Your task to perform on an android device: The video is of poor quality on the YouTube app, which causes irritation in my eyes. The video that is presently playing in the YouTube app should have its video quality changed to 1080p60.
Image 0: 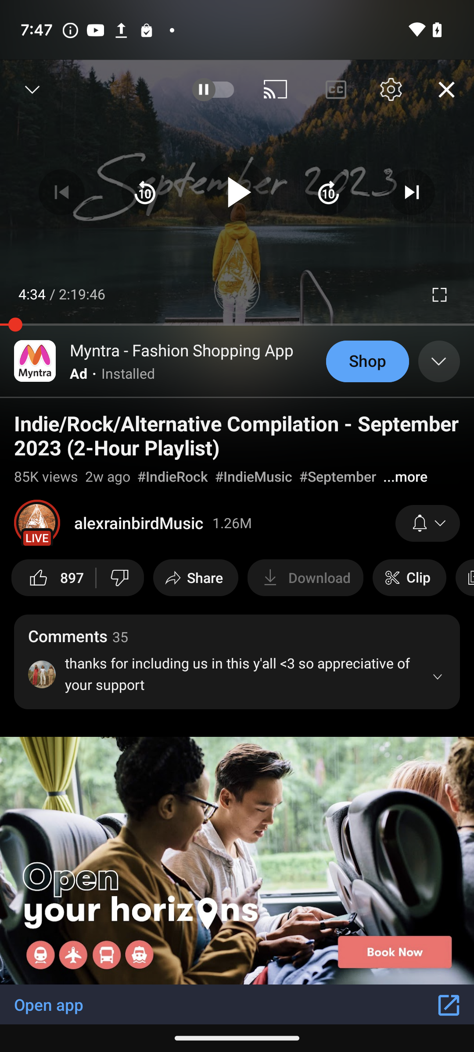
Go to the YouTube video settings.
Step 0: click (391, 89)
Image 1: 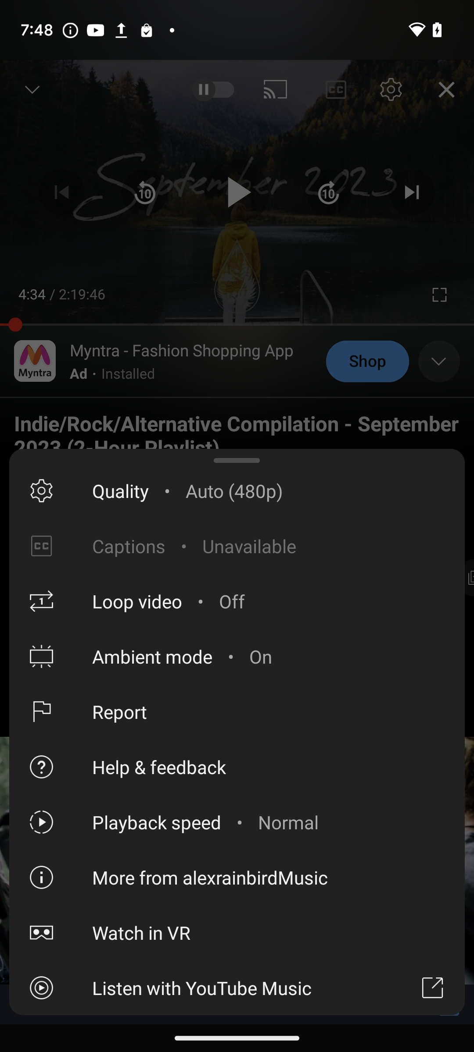
Click on the quality setting.
Step 1: click (102, 490)
Image 2: 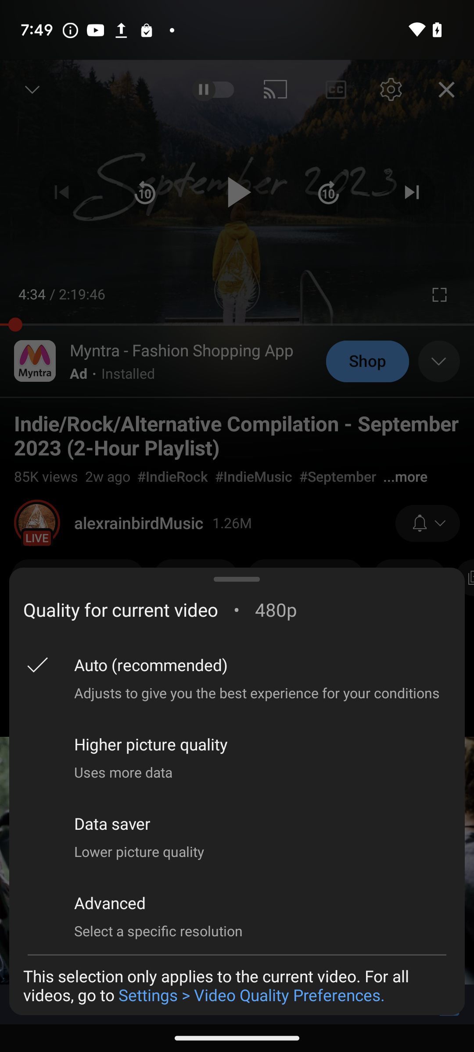
Click on advanced setting.
Step 2: click (106, 916)
Image 3: 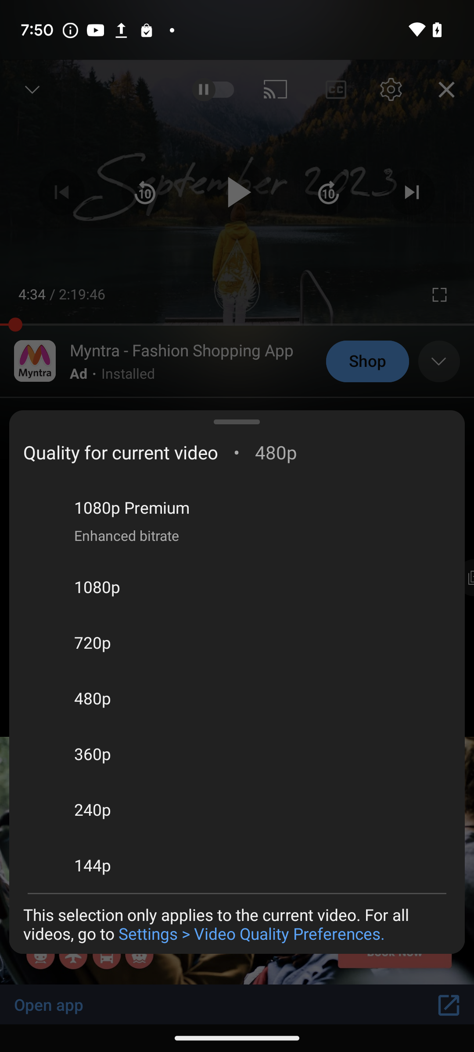
change the video quality to 1080p
Step 3: click (97, 586)